Your task to perform on an android device: Open the Easy Dialer app and edit the Sonu contact to be as Monu 
Image 0: 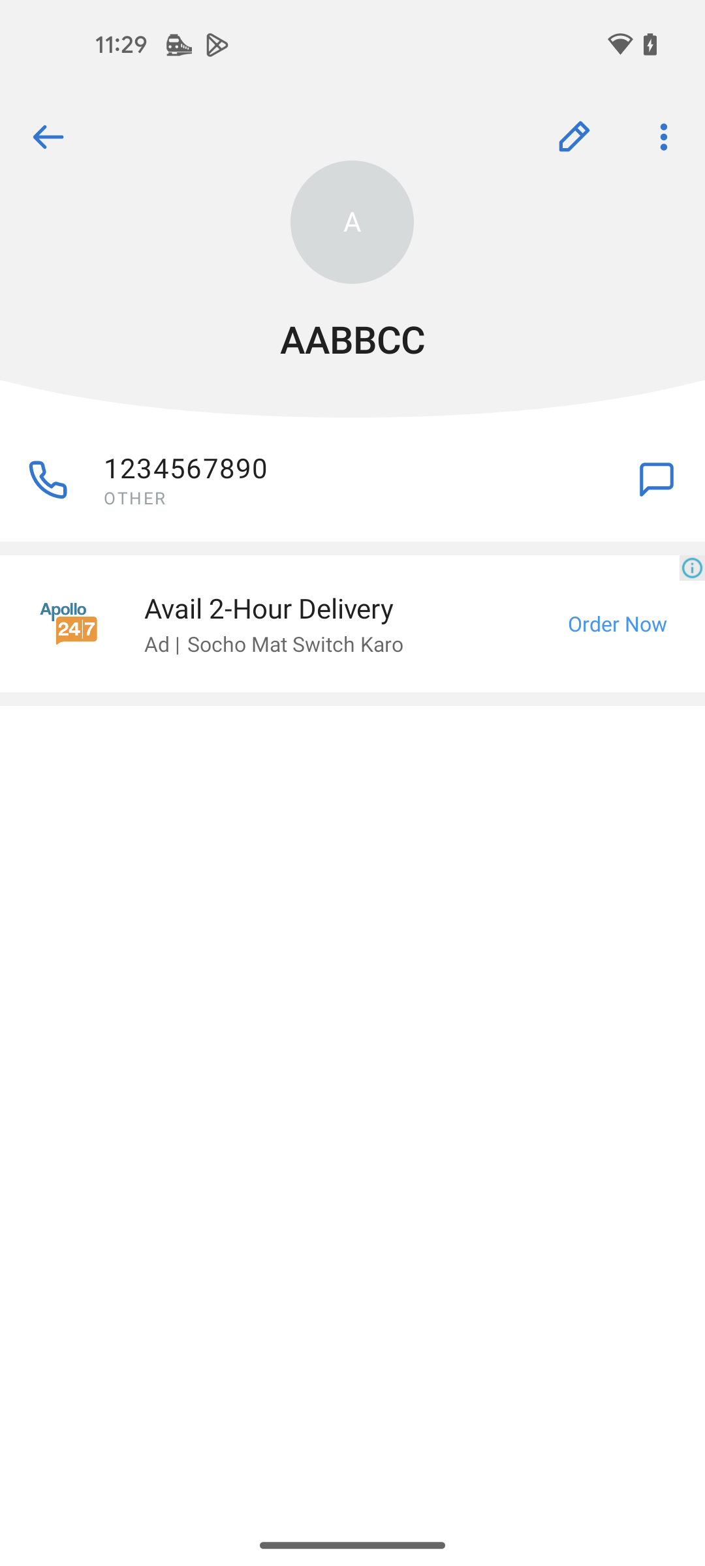
Open the Easy Dialer app
Step 0: open app "Easy Dialer"
Image 1: 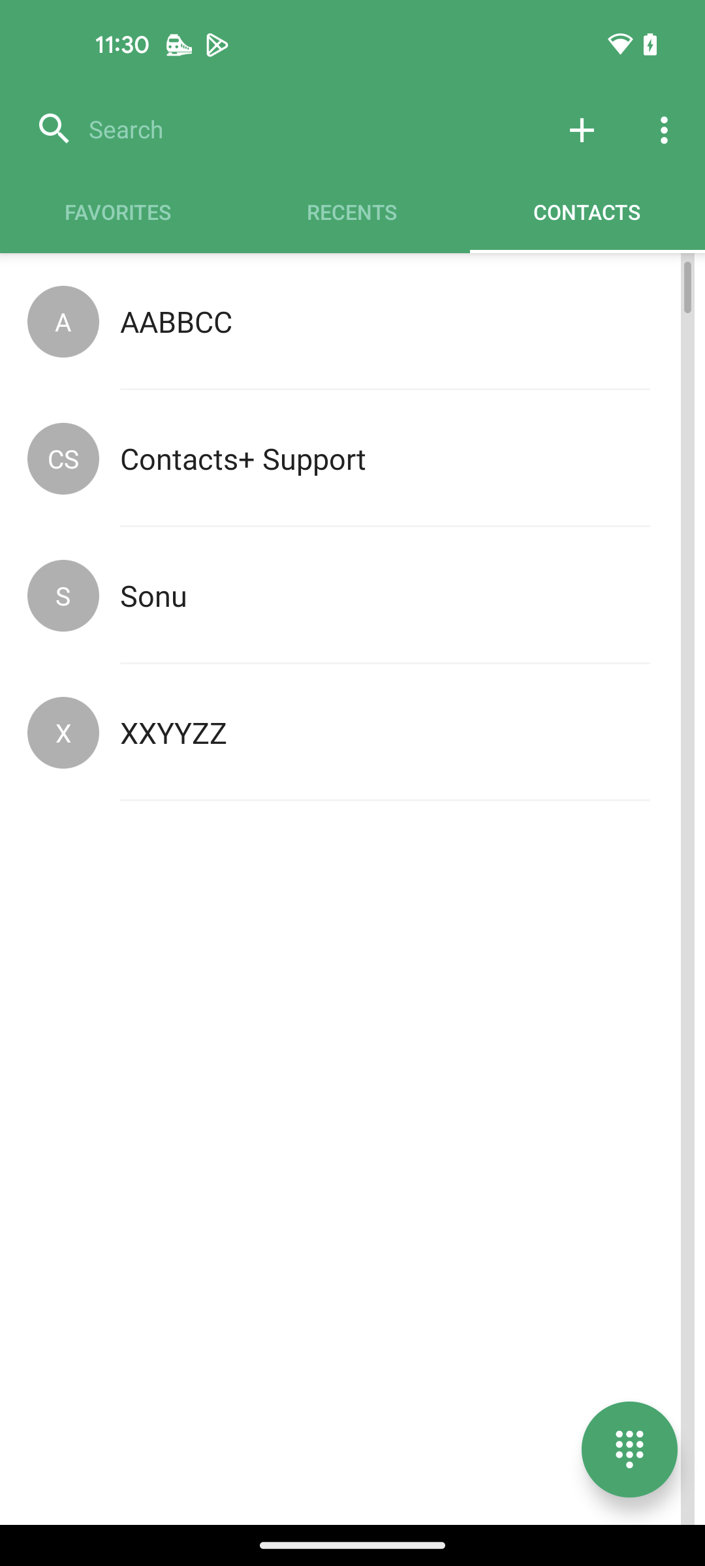
Click on the Sonu contact
Step 1: click (352, 595)
Image 2: 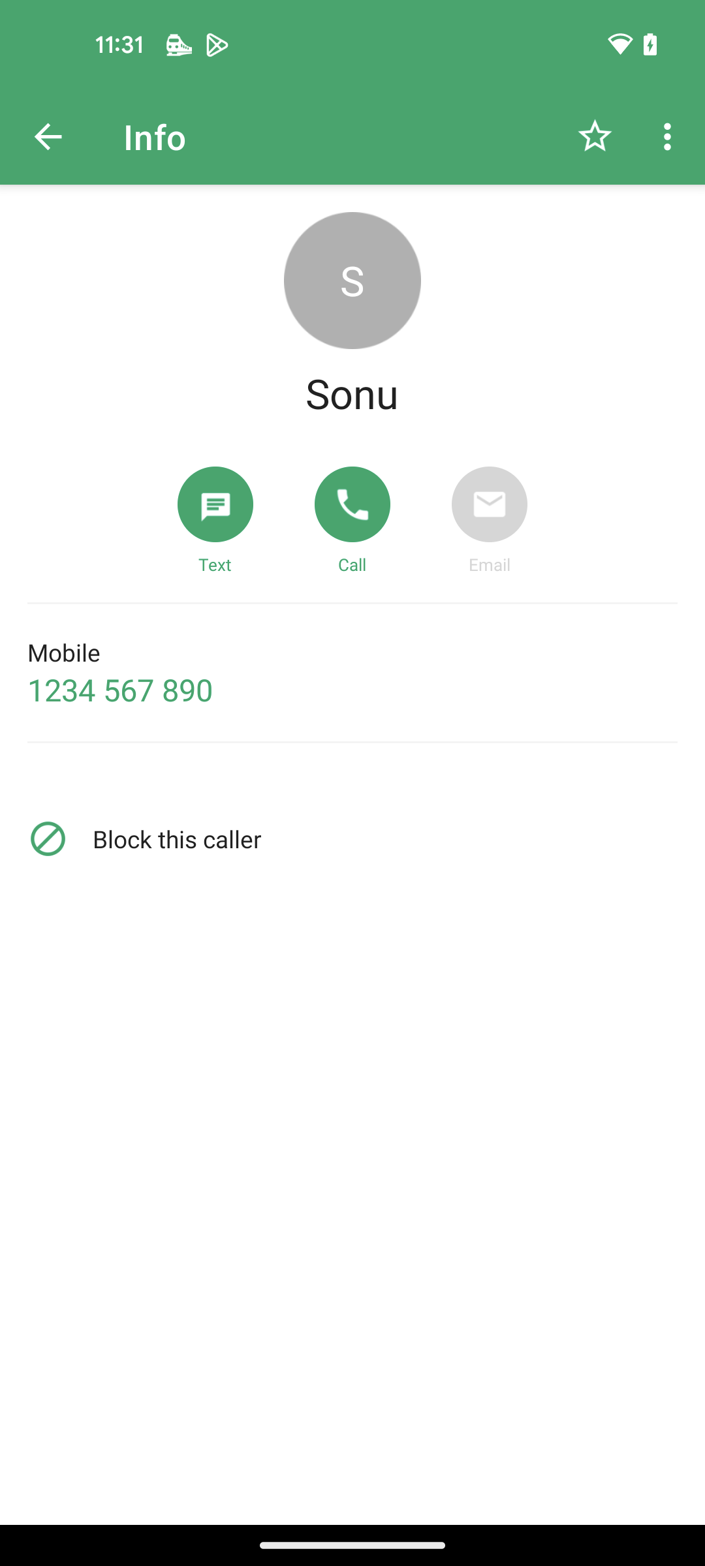
Click on three dots at the top right corner
Step 2: click (670, 136)
Image 3: 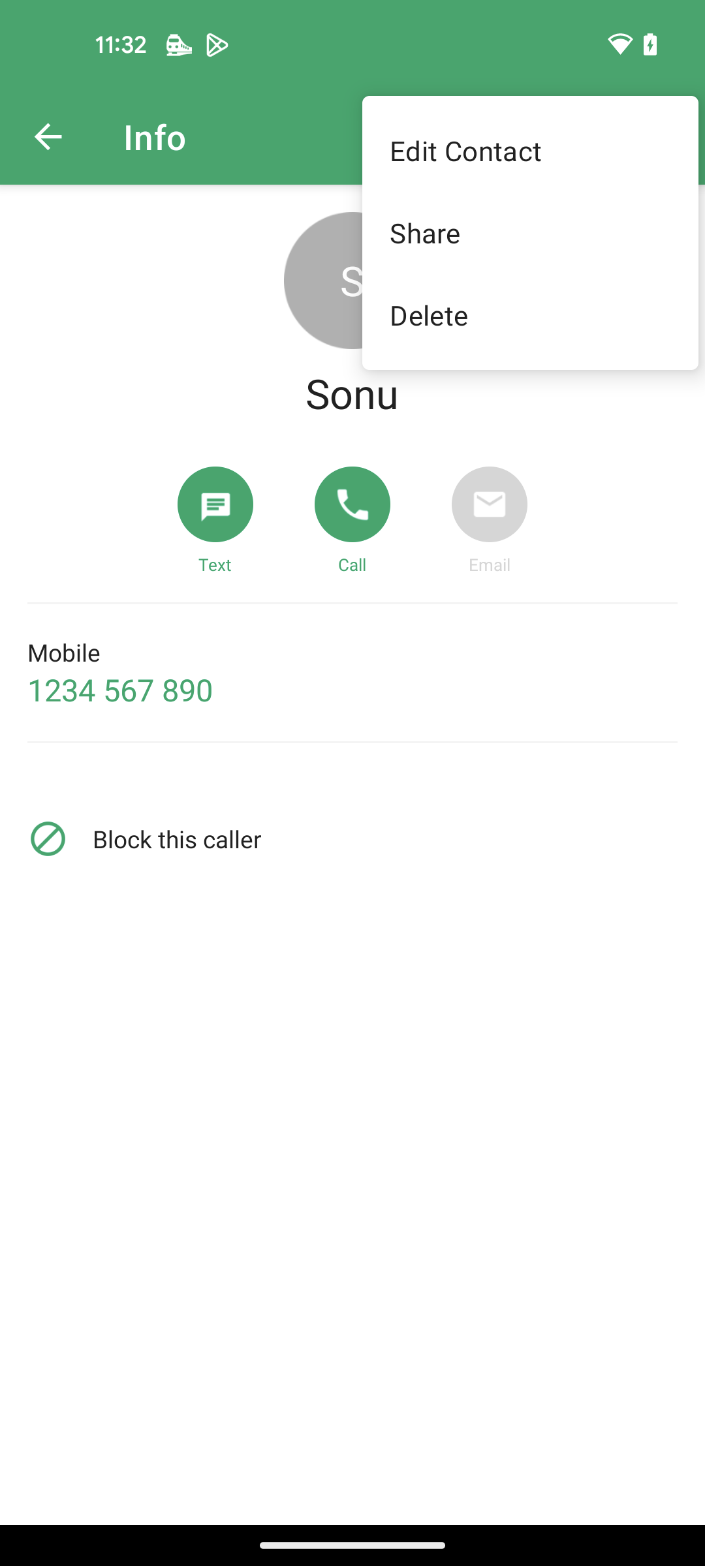
Click on the Edit contact
Step 3: click (530, 150)
Image 4: 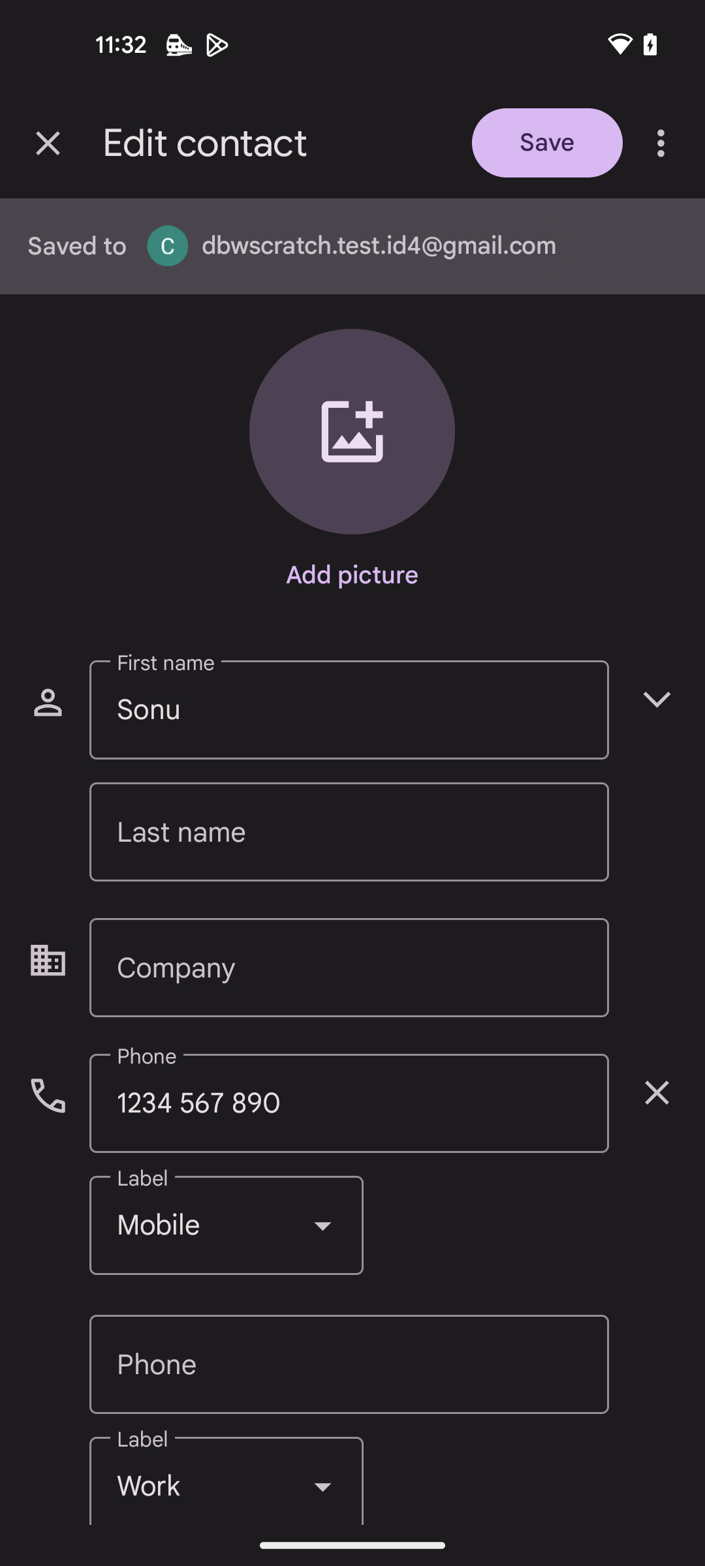
Click on the first name section
Step 4: click (349, 709)